Your task to perform on an android device: I like to add the Vintage Hardy Boys Blue Black Editions books in the wishlist in the ebay app.
Image 0: 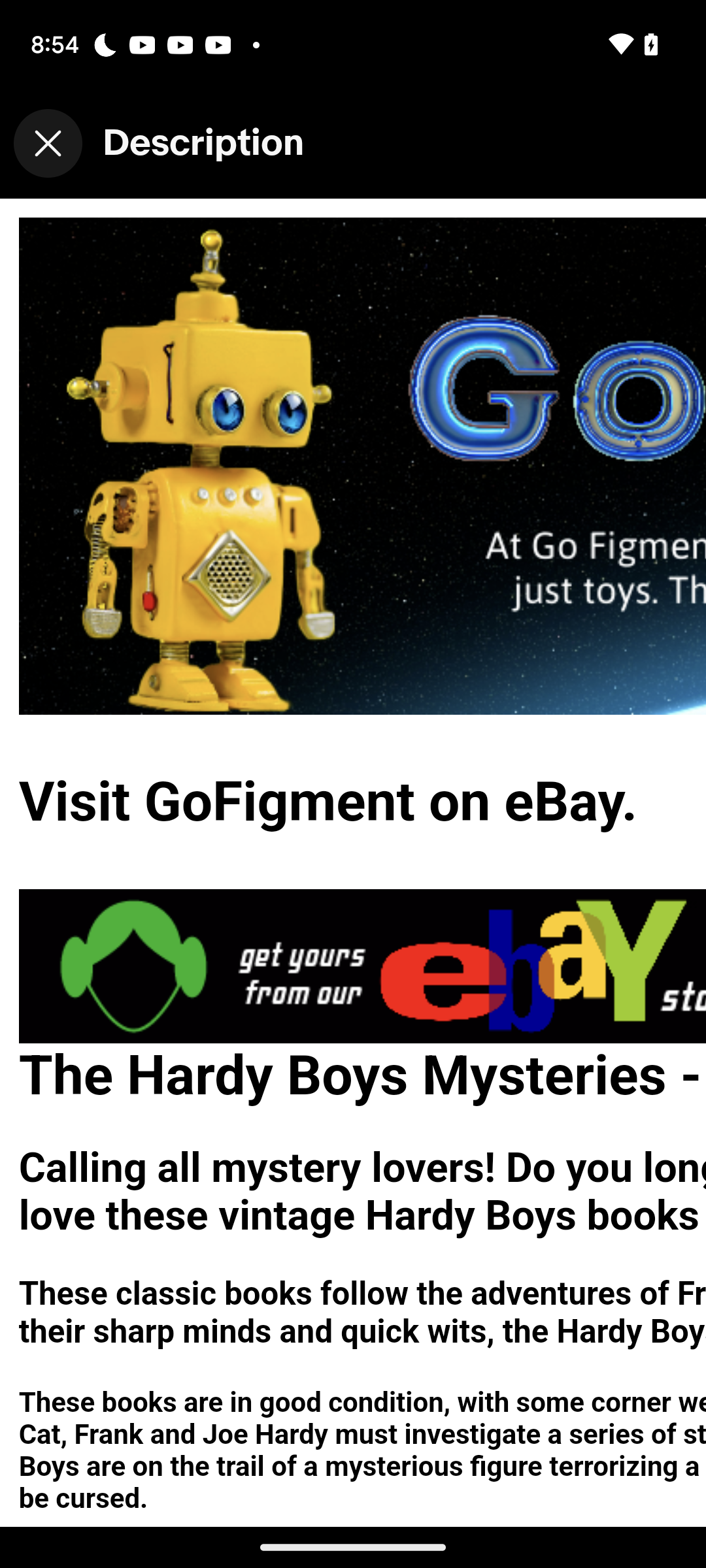
Click on the cross section
Step 0: click (48, 143)
Image 1: 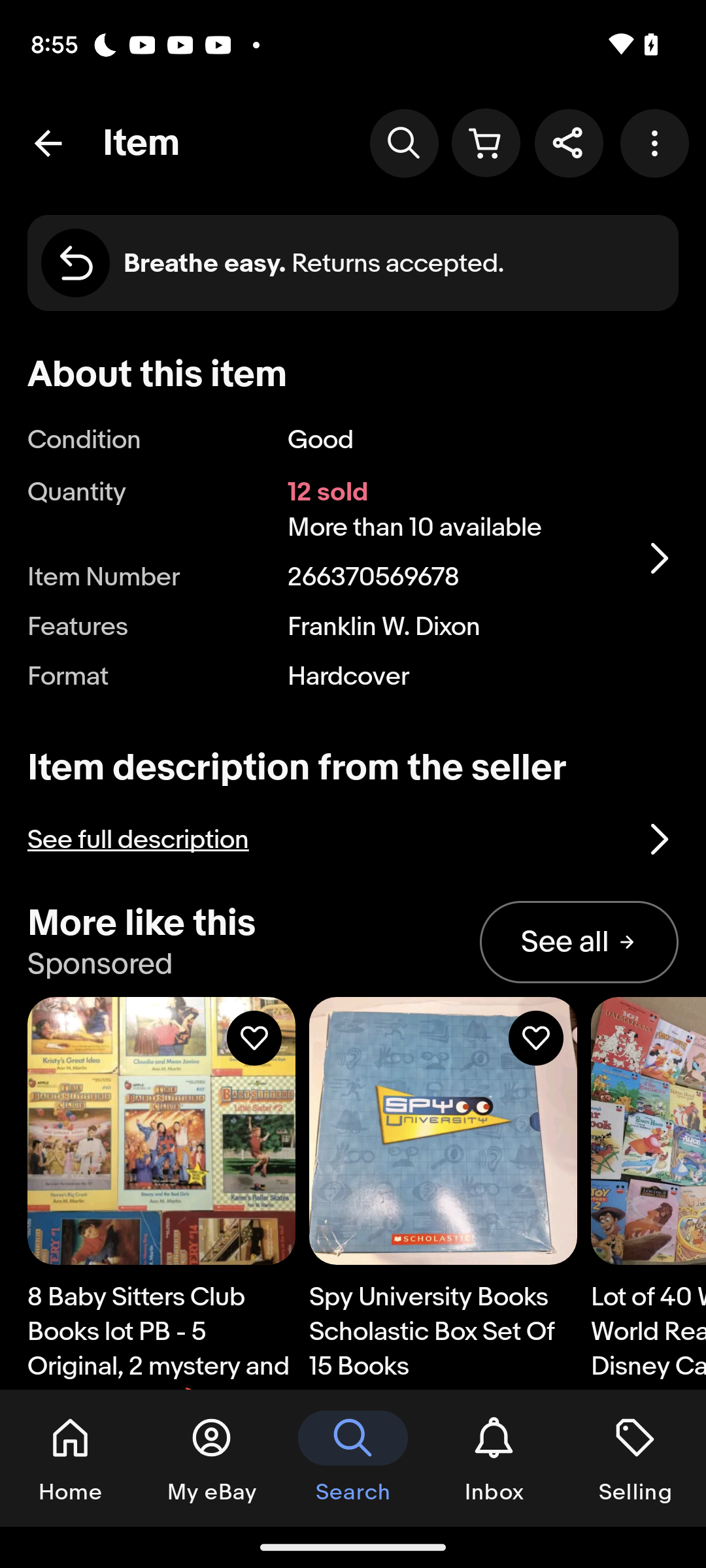
Swipe down to add the book in the wishlist
Step 1: scroll up
Image 2: 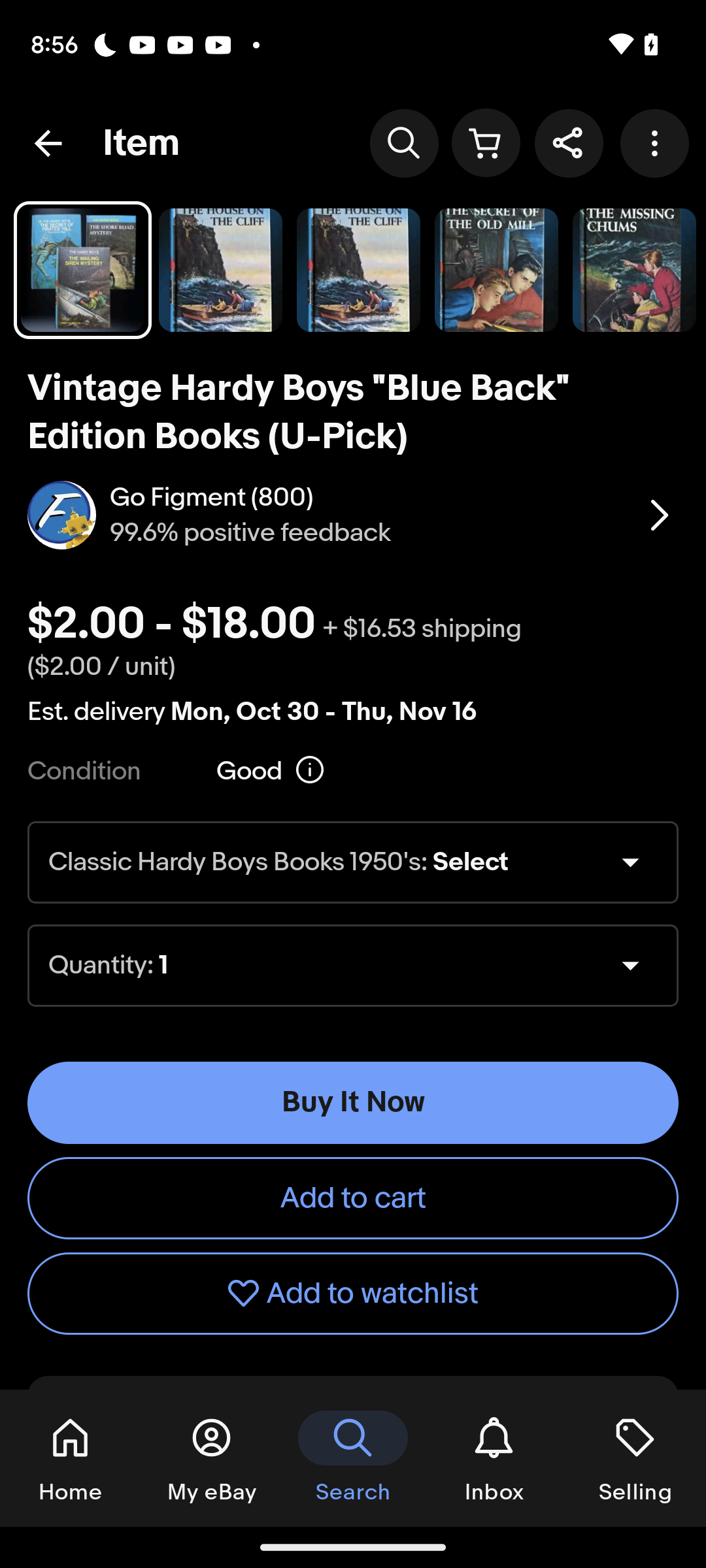
Click on add to watchlist option
Step 2: click (353, 1293)